Your task to perform on an android device: In the sketchbook app, Export the current drawing in the DCIM folder
Image 1: 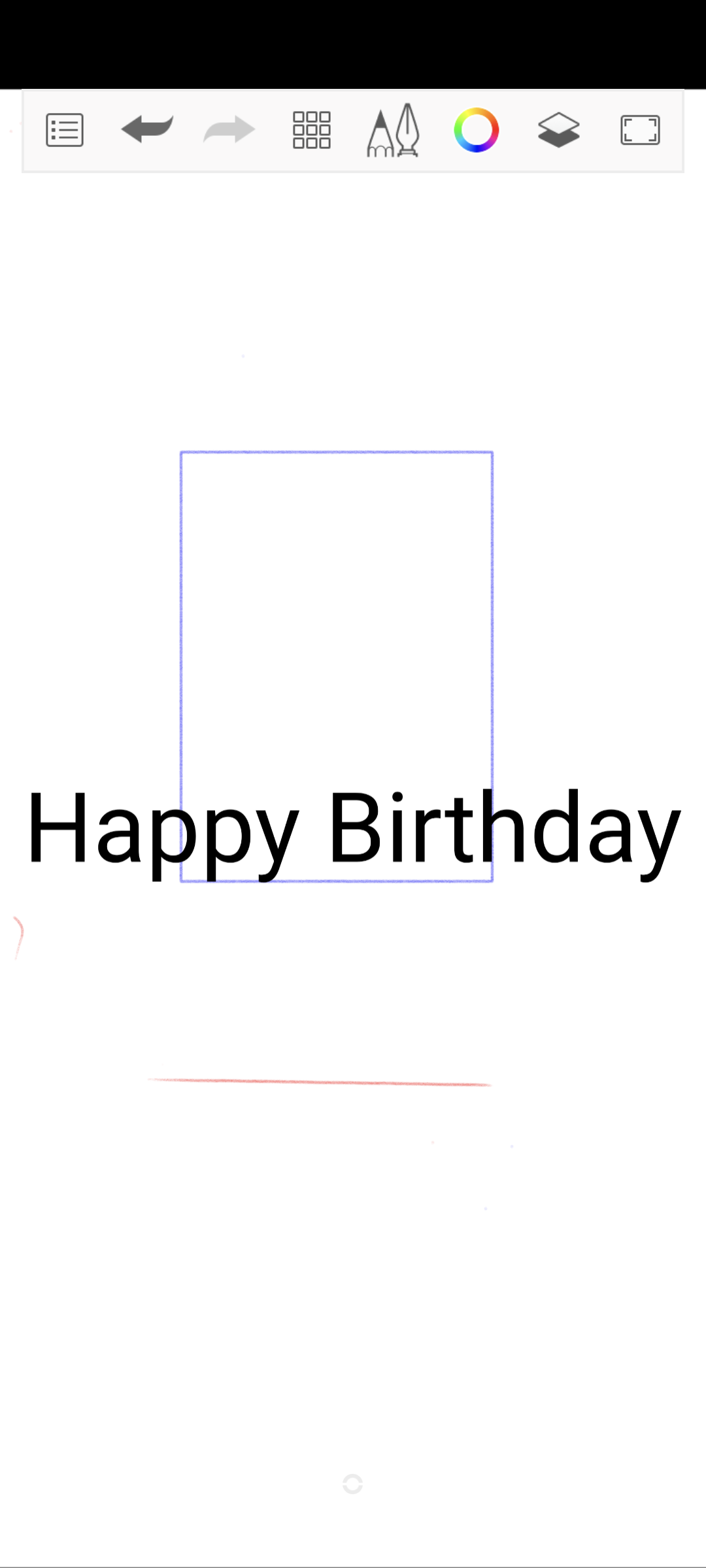
click on file menu icon
Step 1: click (65, 130)
Image 2: 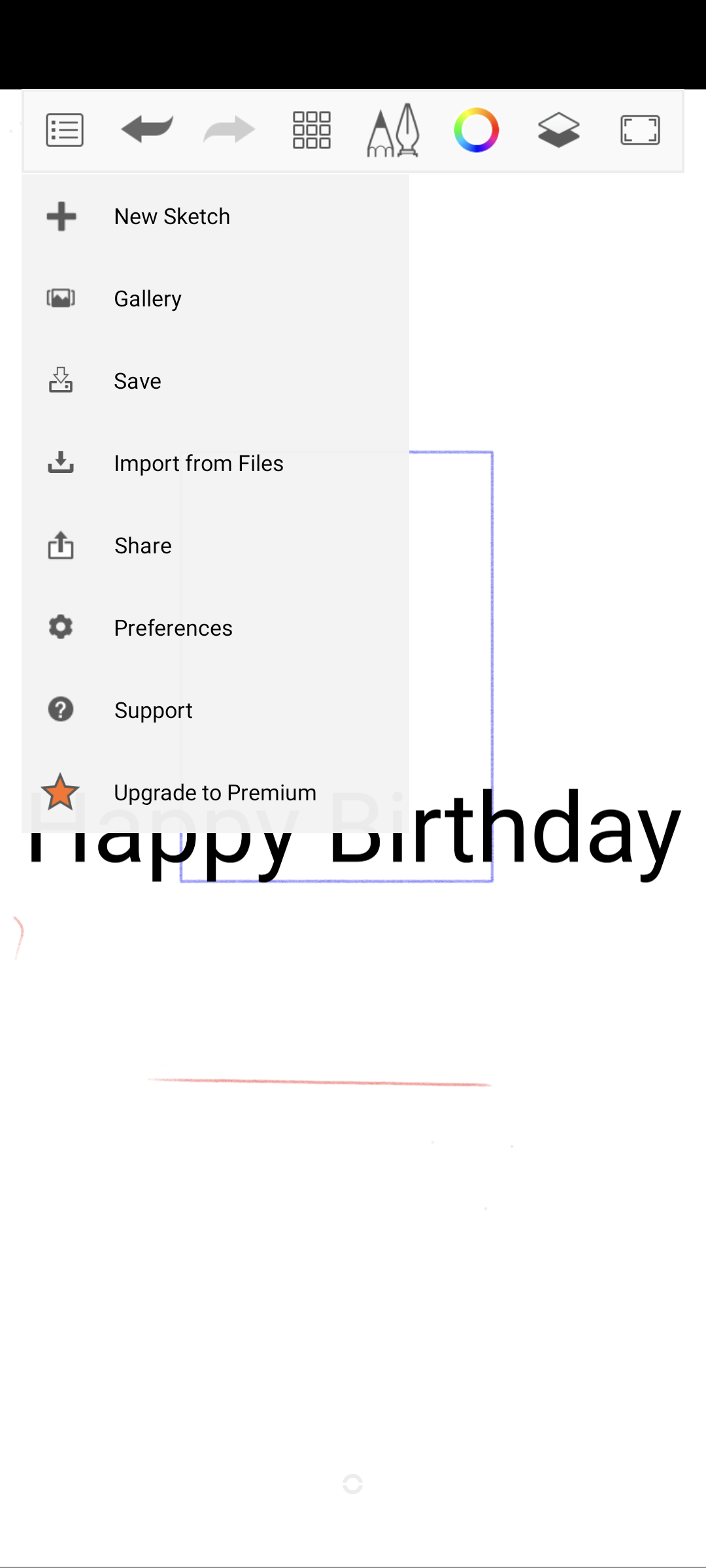
click on save
Step 2: click (214, 380)
Image 3: 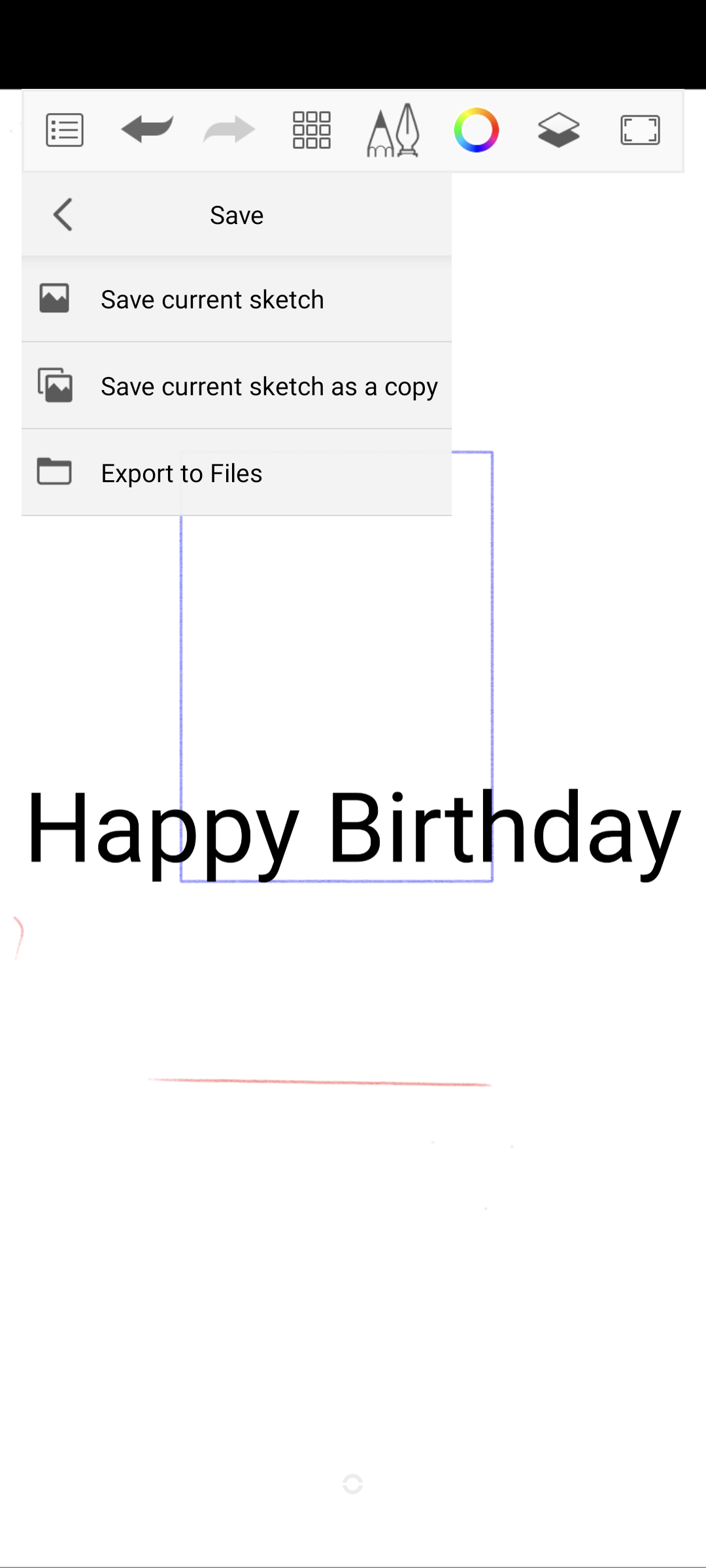
click on export to files
Step 3: click (181, 472)
Image 4: 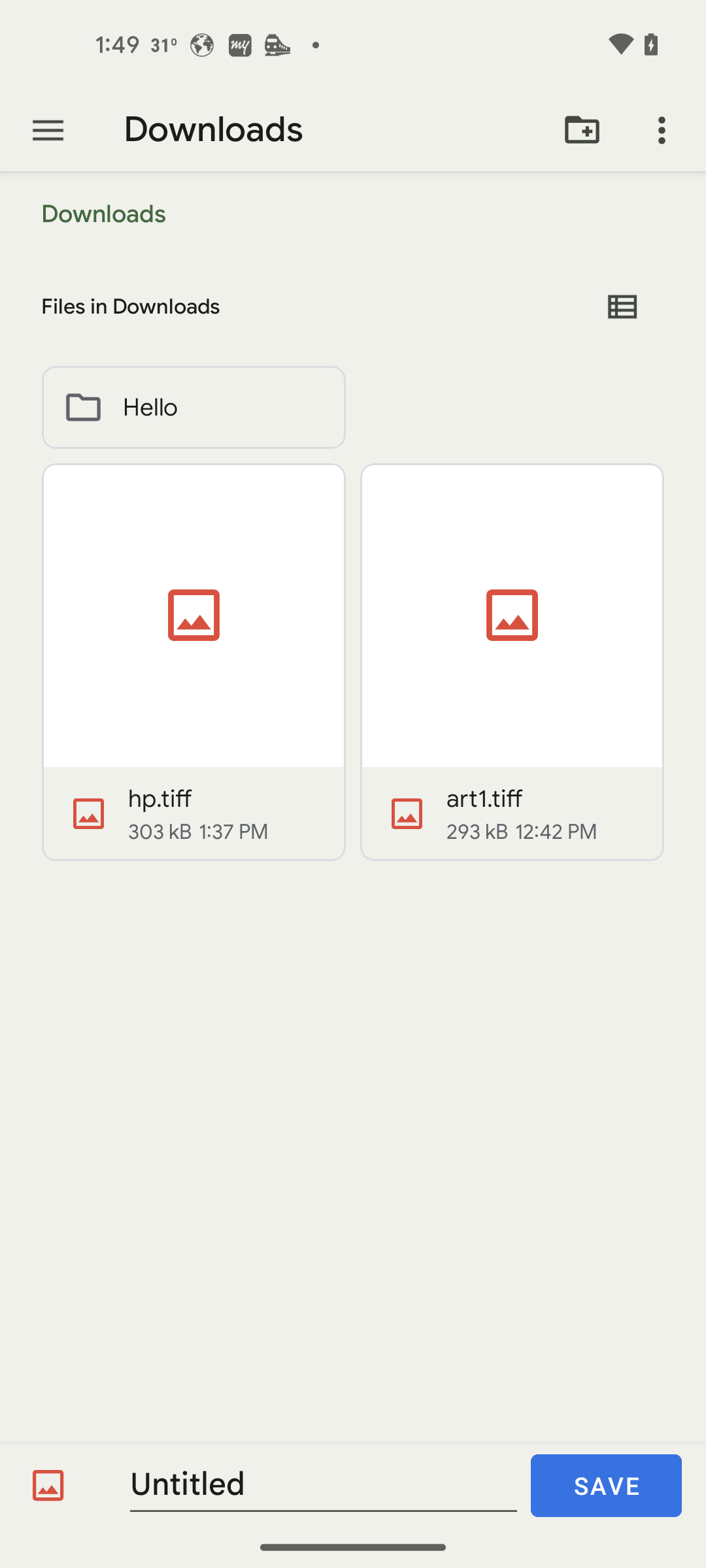
click on menu icon
Step 4: click (48, 130)
Image 5: 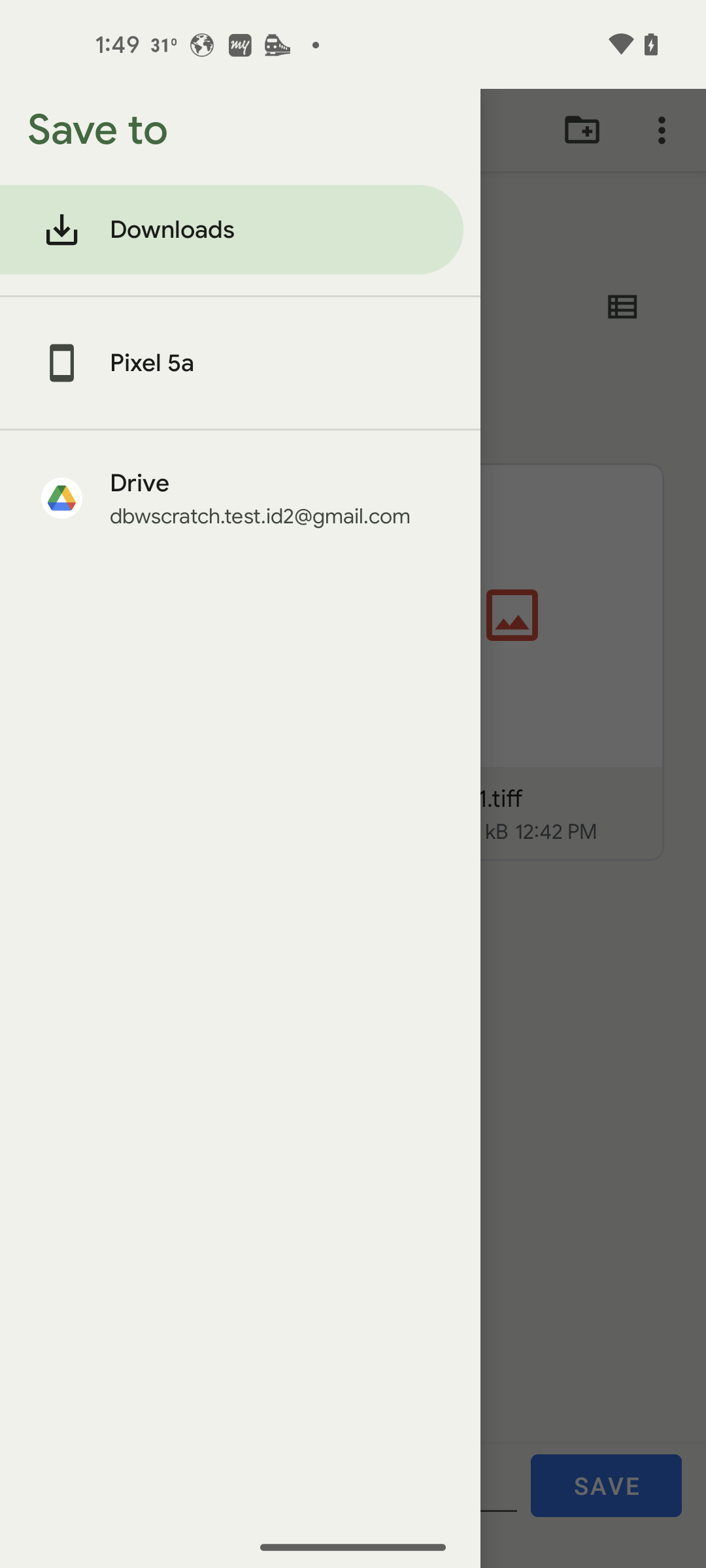
click on pixel 5a
Step 5: click (286, 363)
Image 6: 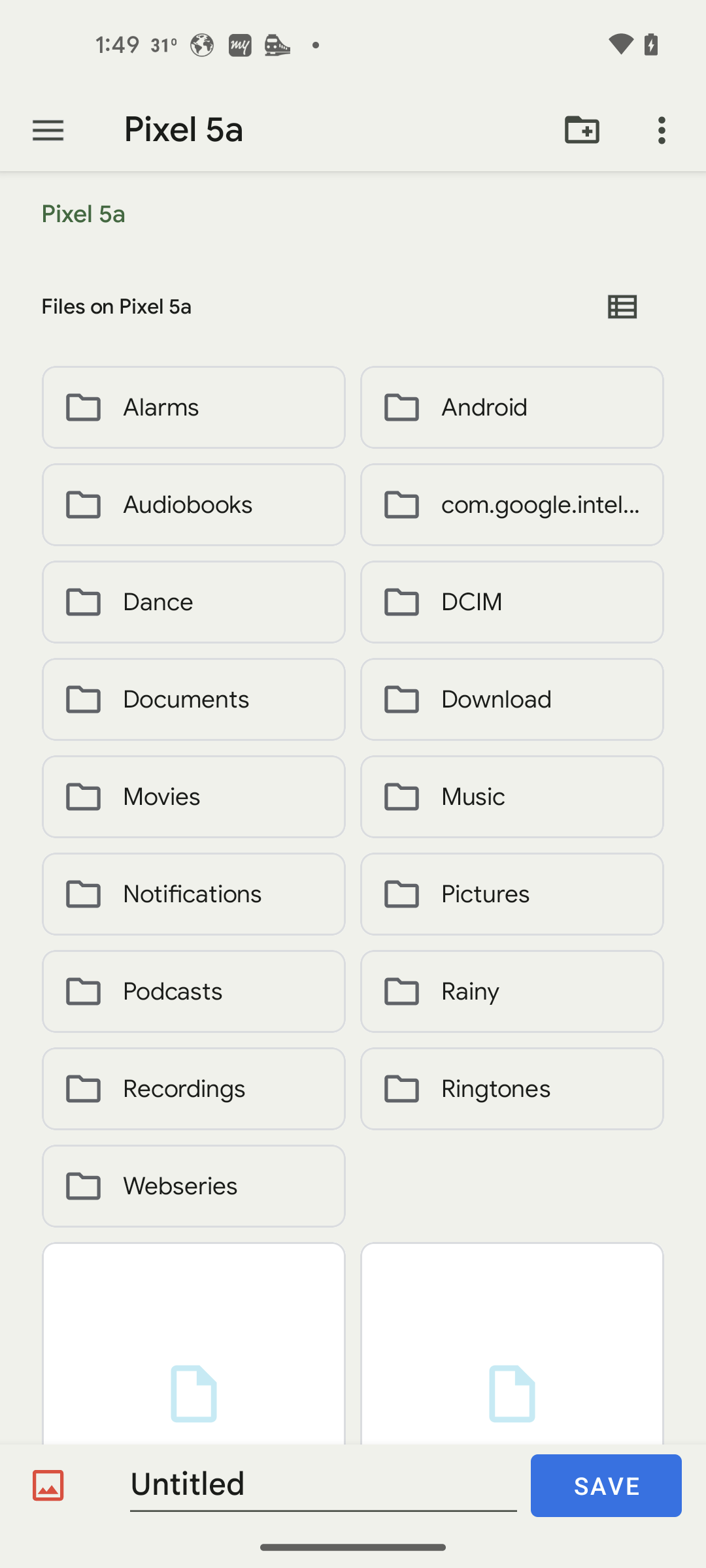
select DCIM folder
Step 6: click (512, 601)
Image 7: 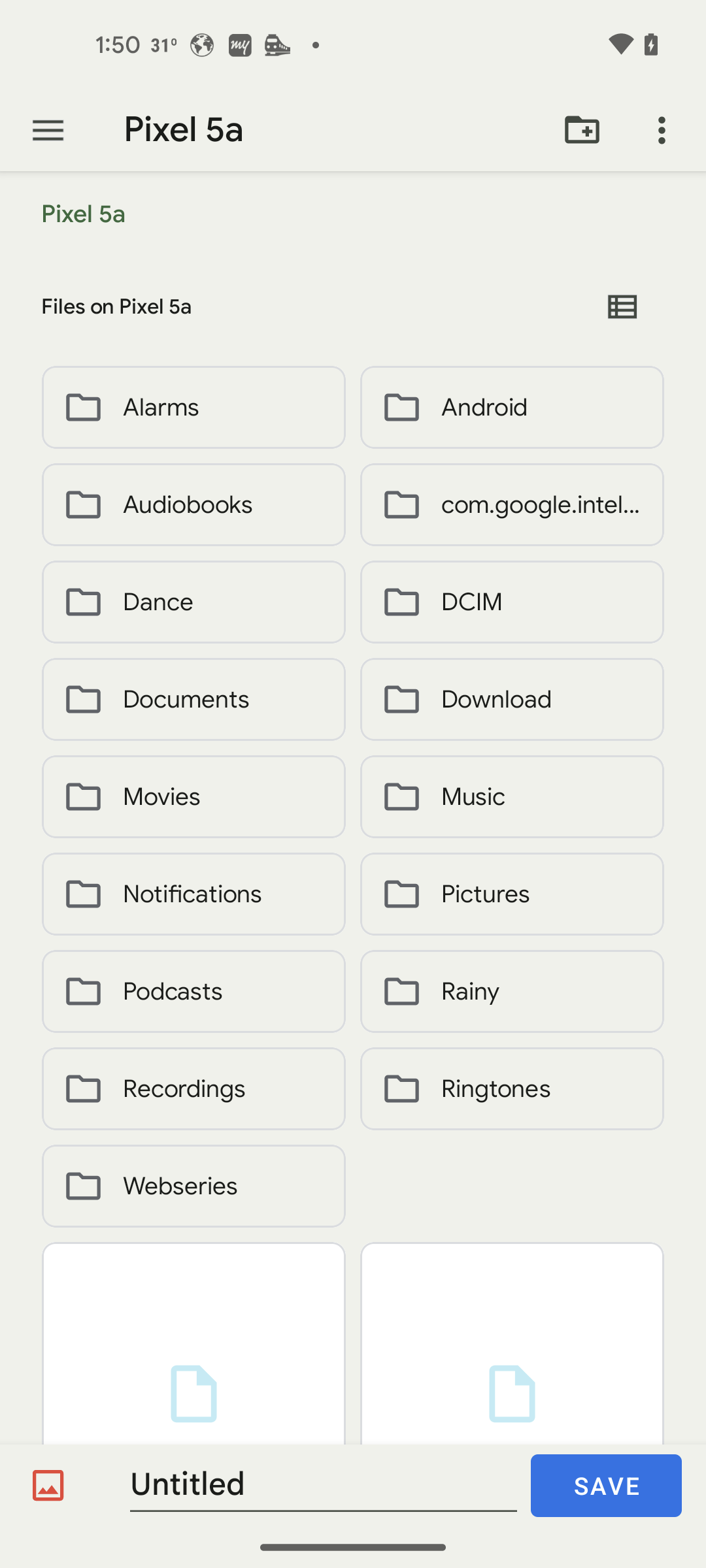
click on save button
Step 7: click (606, 1485)